Your task to perform on an android device: View the red son DF-AE-32 multifunctional iron tv wall mount bracket for 14-55 inch
Image 0: 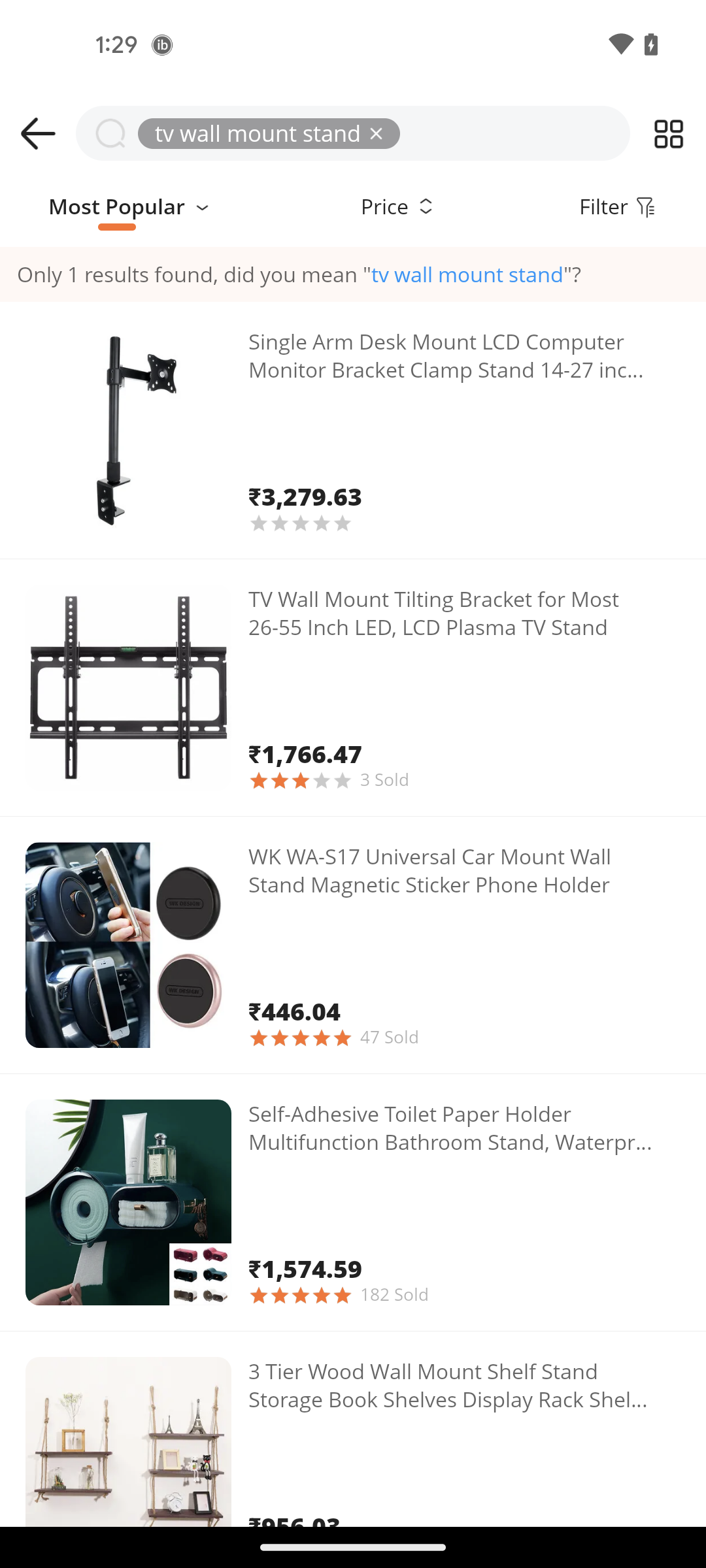
Swipe up to view the red son DF-AE-32 multifunctional iron tv wall mount bracket for 14-55 inch
Step 0: scroll down
Image 1: 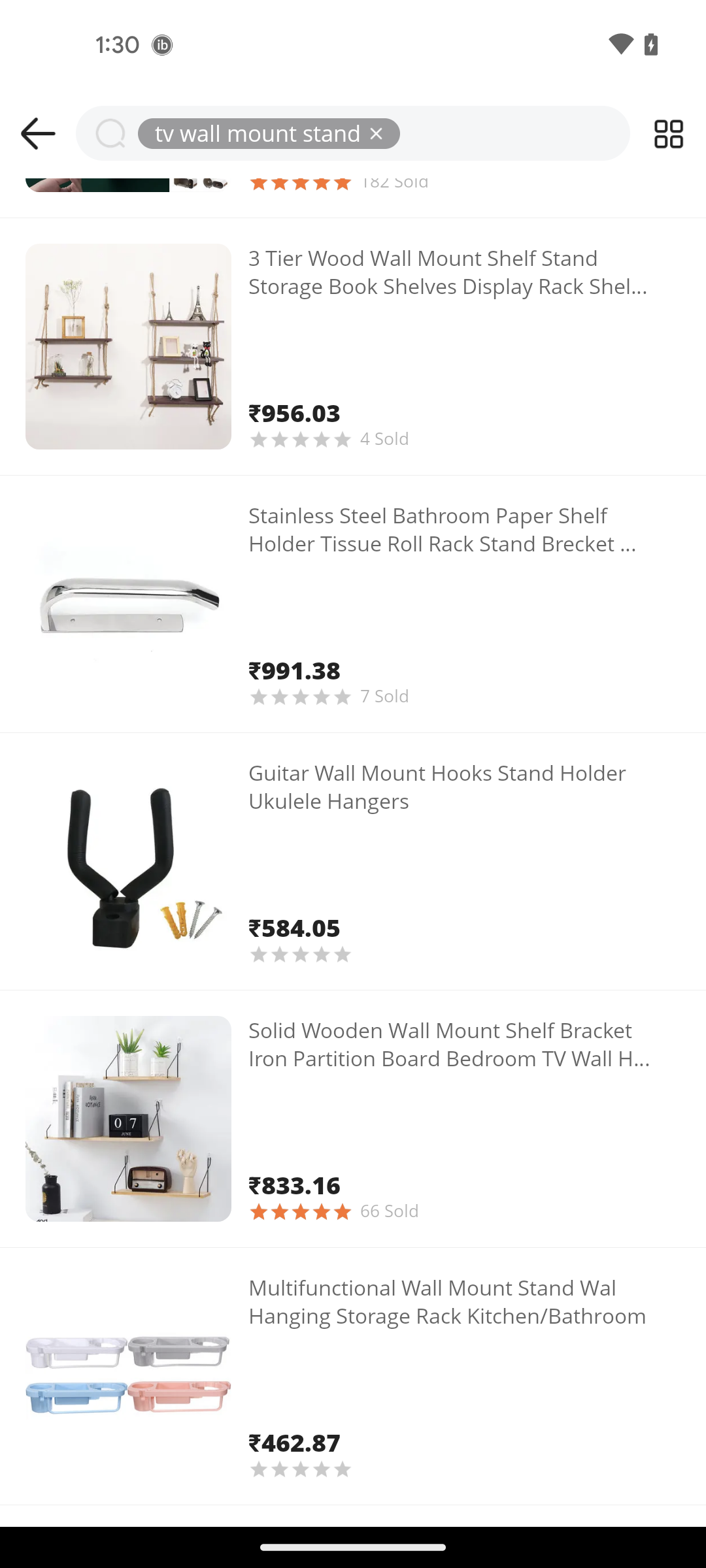
Swipe up to view the red son DF-AE-32 multifunctional iron tv wall mount bracket for 14-55 inch
Step 1: scroll down
Image 2: 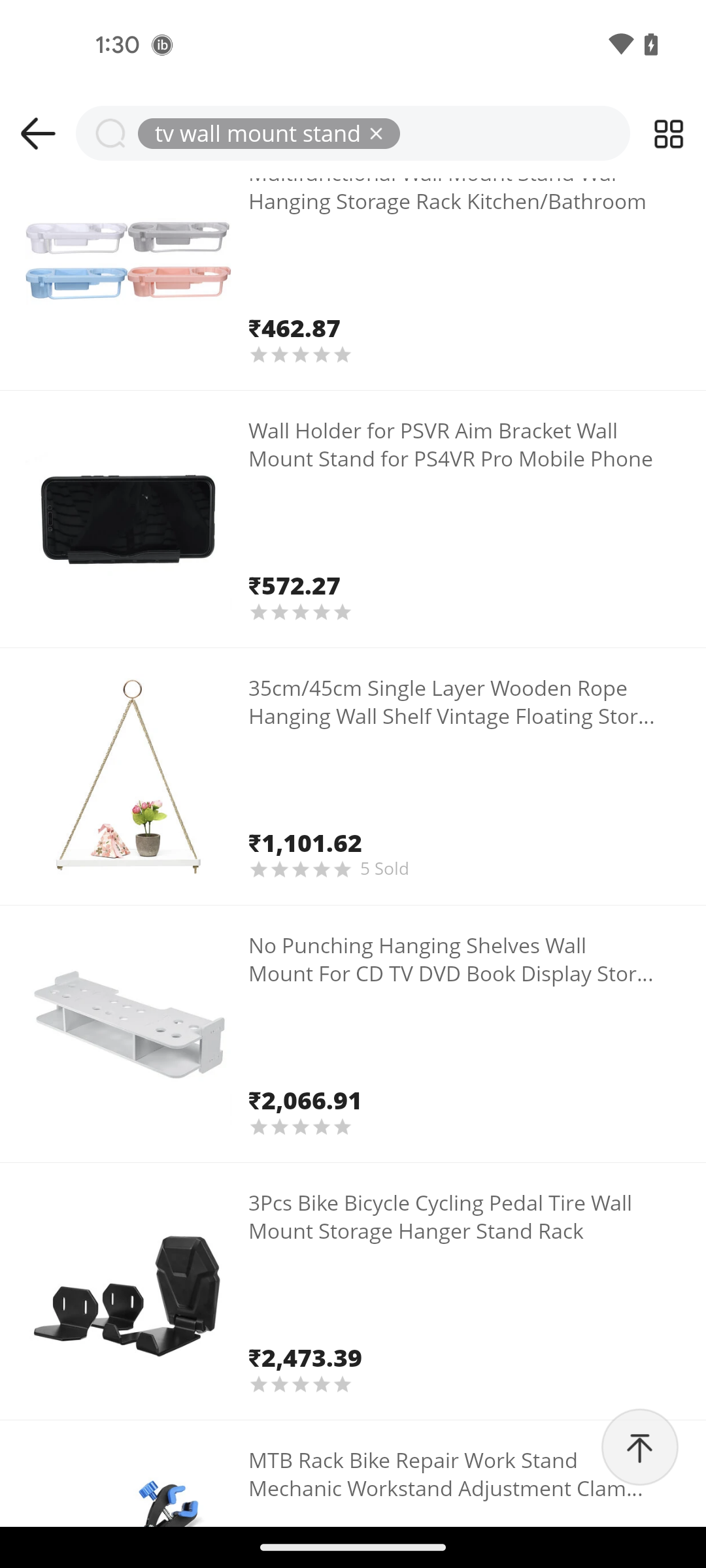
Swipe up to view the red son DF-AE-32 multifunctional iron tv wall mount bracket for 14-55 inch
Step 2: scroll down
Image 3: 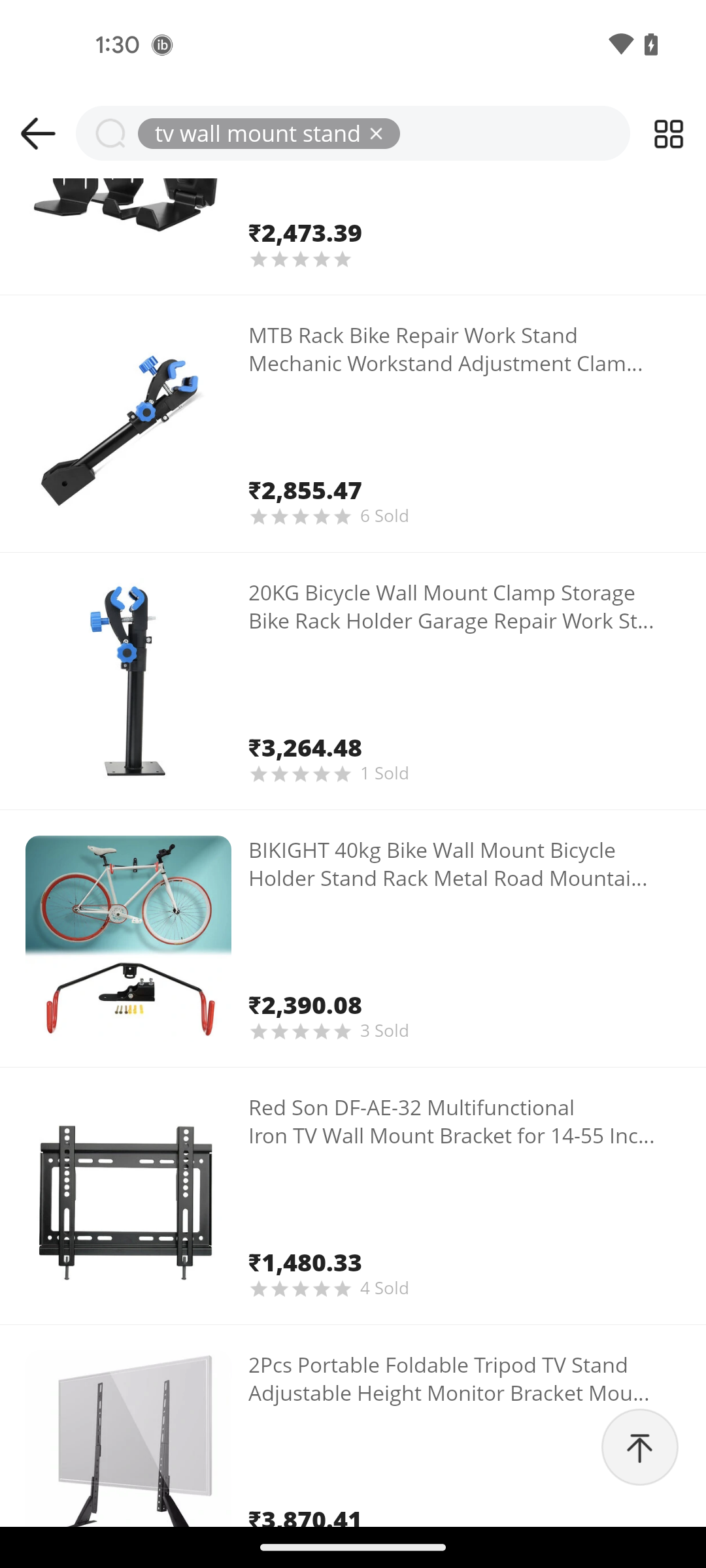
Tap on the red son DF-AE-32 multifunctional iron tv wall mount bracket for 14-55 inch
Step 3: click (451, 1121)
Image 4: 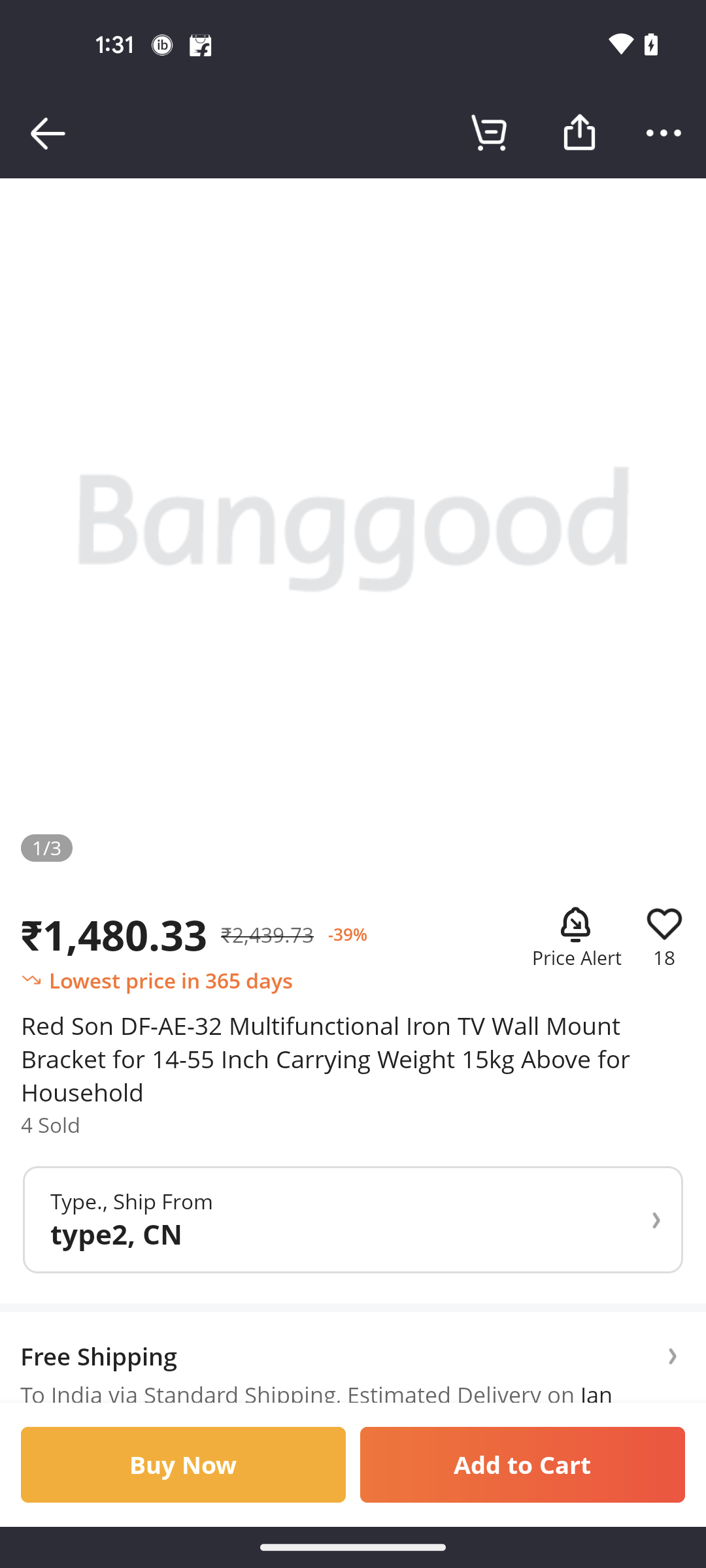
Tap on the red son DF-AE-32 multifunctional iron tv wall mount bracket for 14-55 inch
Step 4: wait
Image 5: 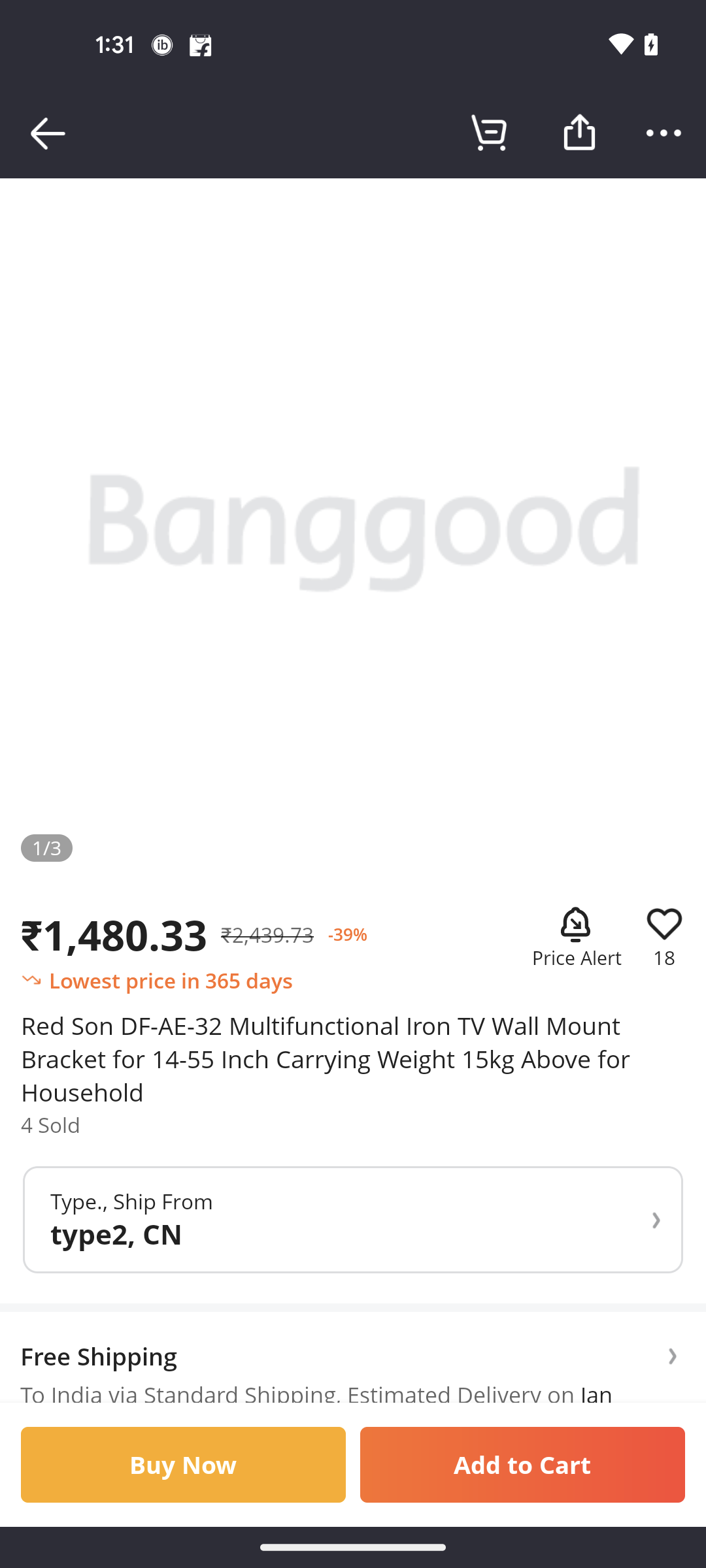
Tap on the red son DF-AE-32 multifunctional iron tv wall mount bracket for 14-55 inch
Step 5: wait